Your task to perform on an android device: I want to buy the shoes from Meindl, so search for the shoes for me from the Meindl brand in the eBay app.
Image 0: 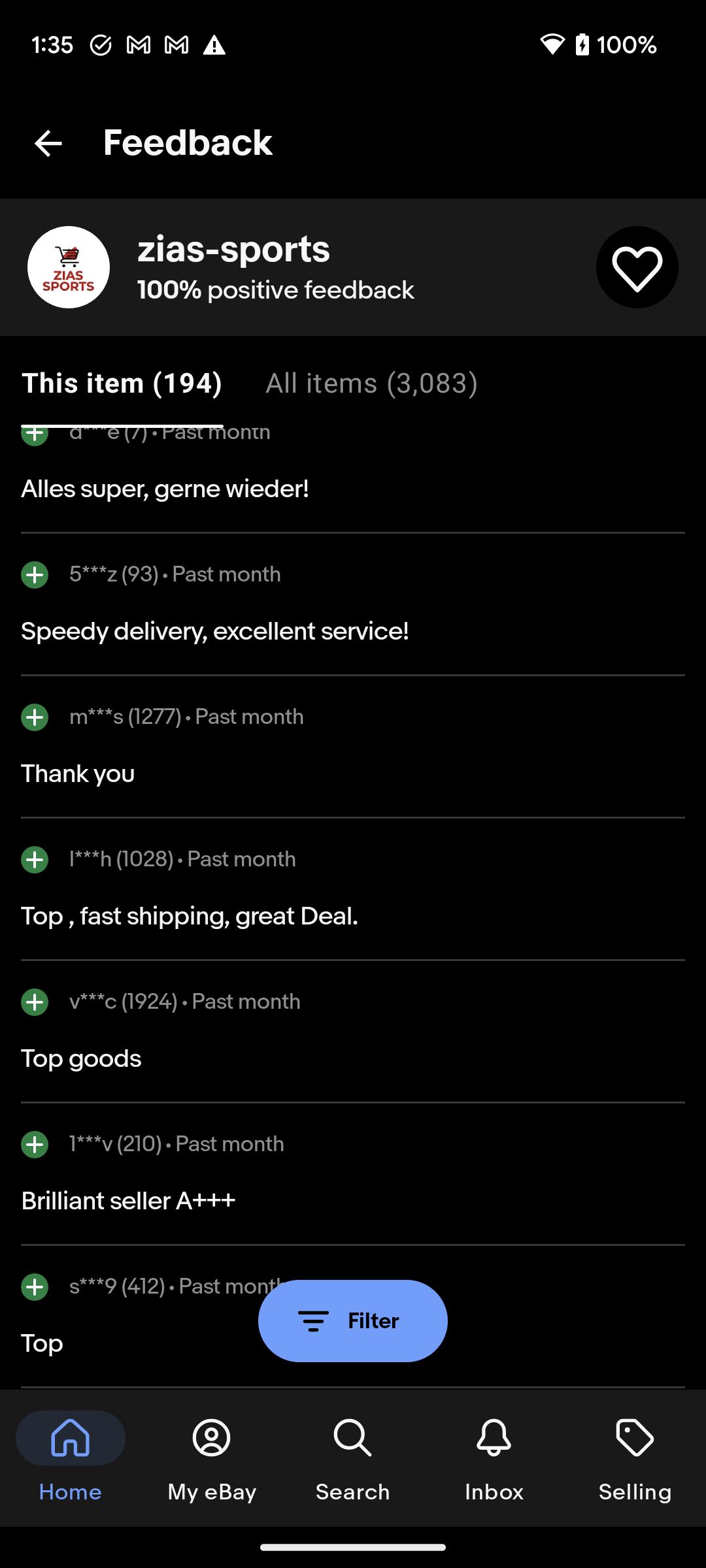
Go back to the previous page.
Step 0: press back button
Image 2: 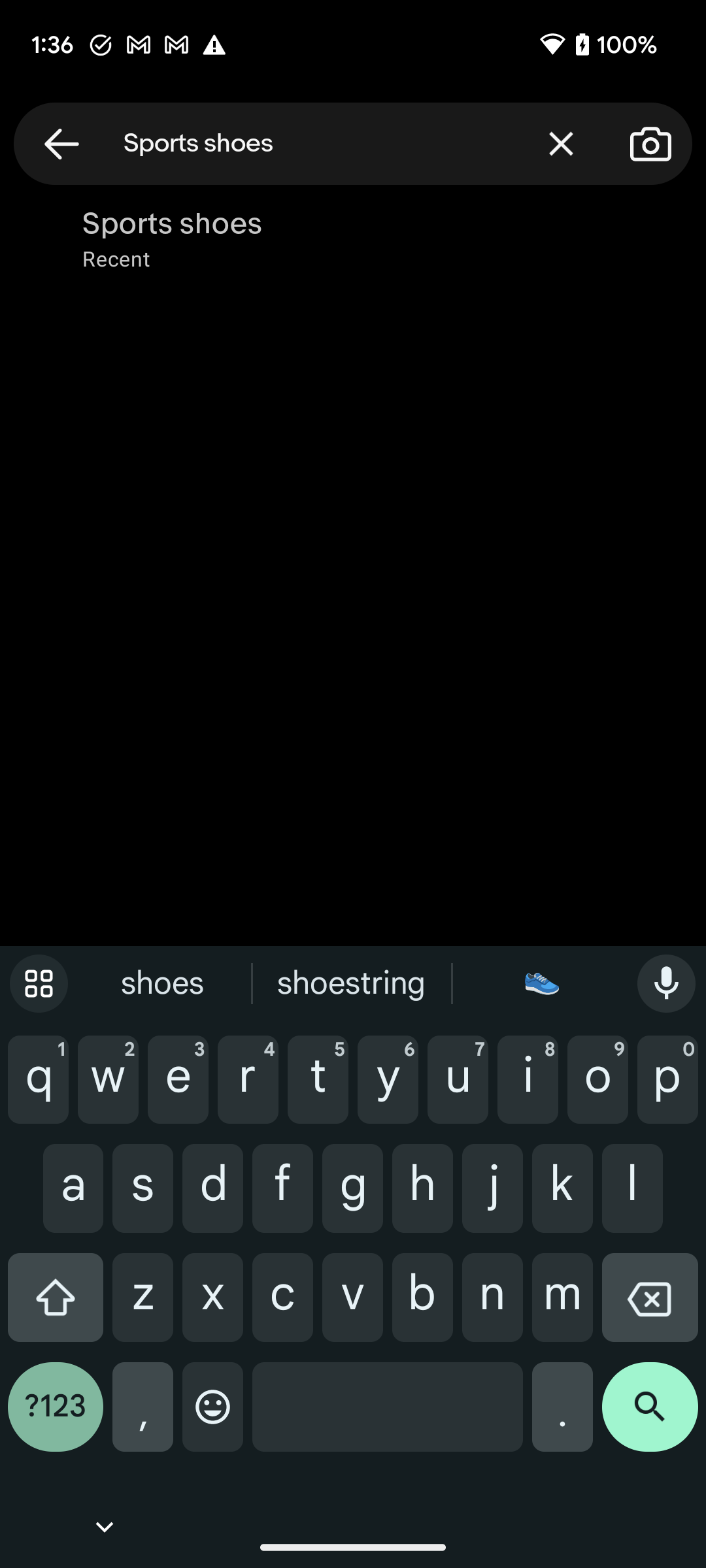
Click on the cross icon to clear the search bar.
Step 2: click (561, 143)
Image 3: 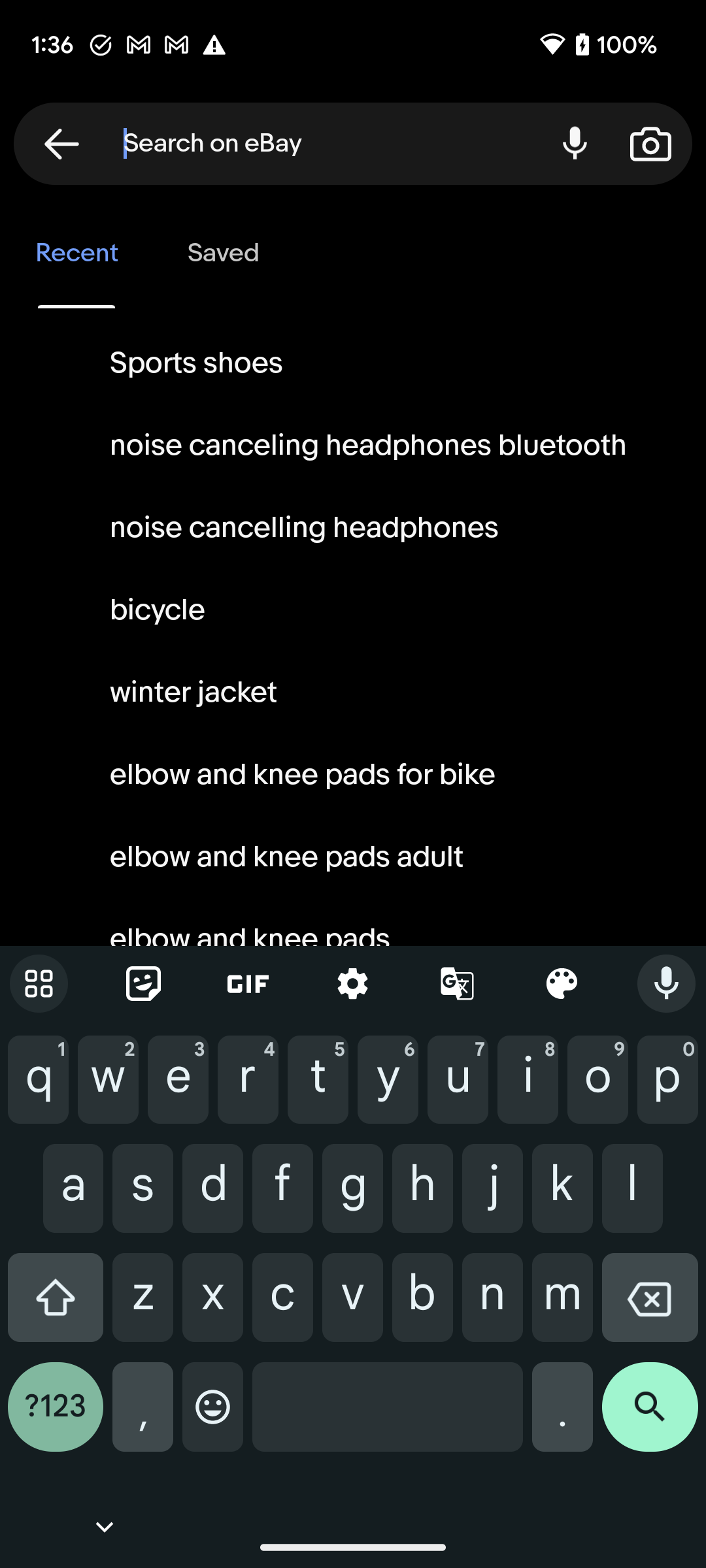
Type Meindl shoes in the search bar to search for the shoes.
Step 3: type "Meindl shoes"
Image 4: 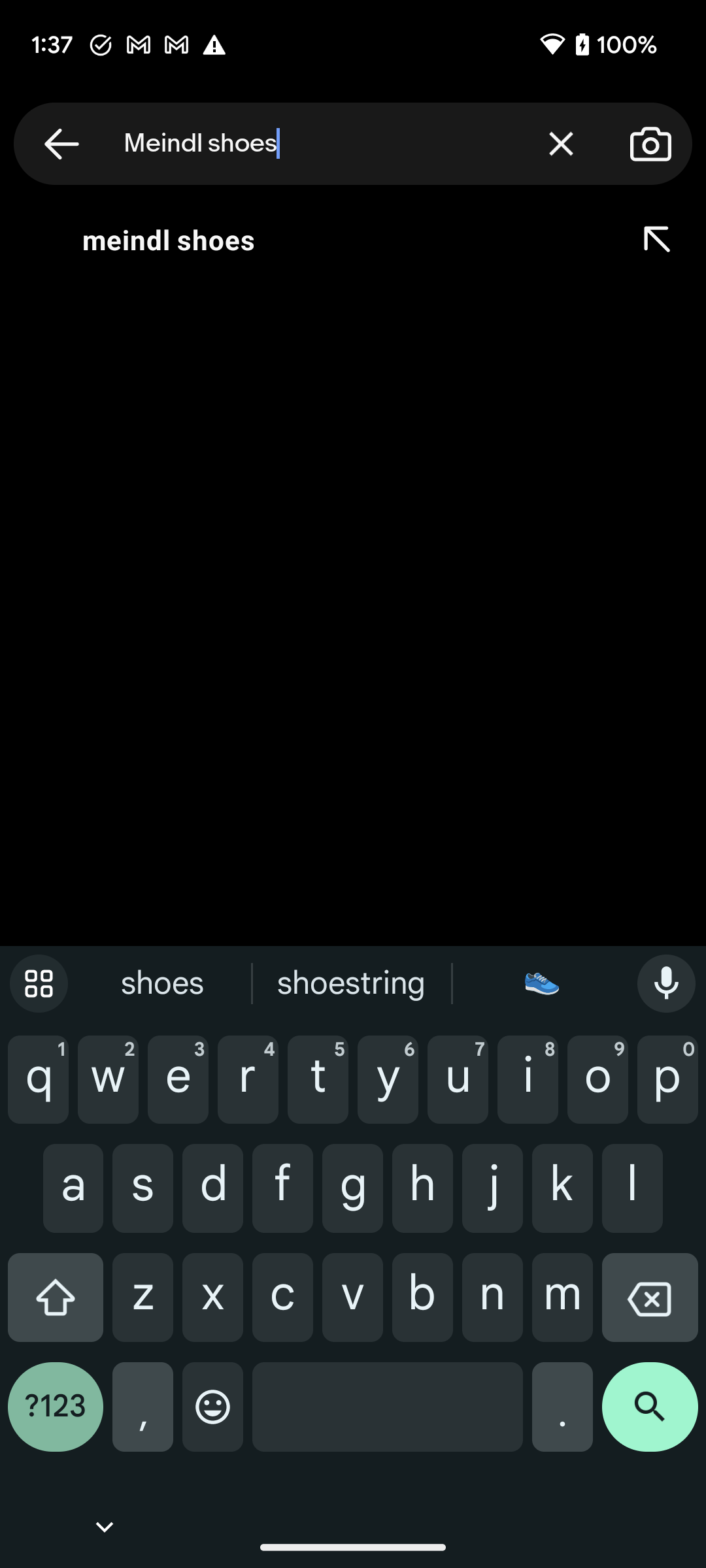
Click on the search icon at the bottom right corner of the screen to view the search result.
Step 4: click (650, 1417)